Your task to perform on an android device: The video was playing slowly on the Vimeo app, therefore I want to increase the speed setting by 1.5x to watch it faster.
Image 0: 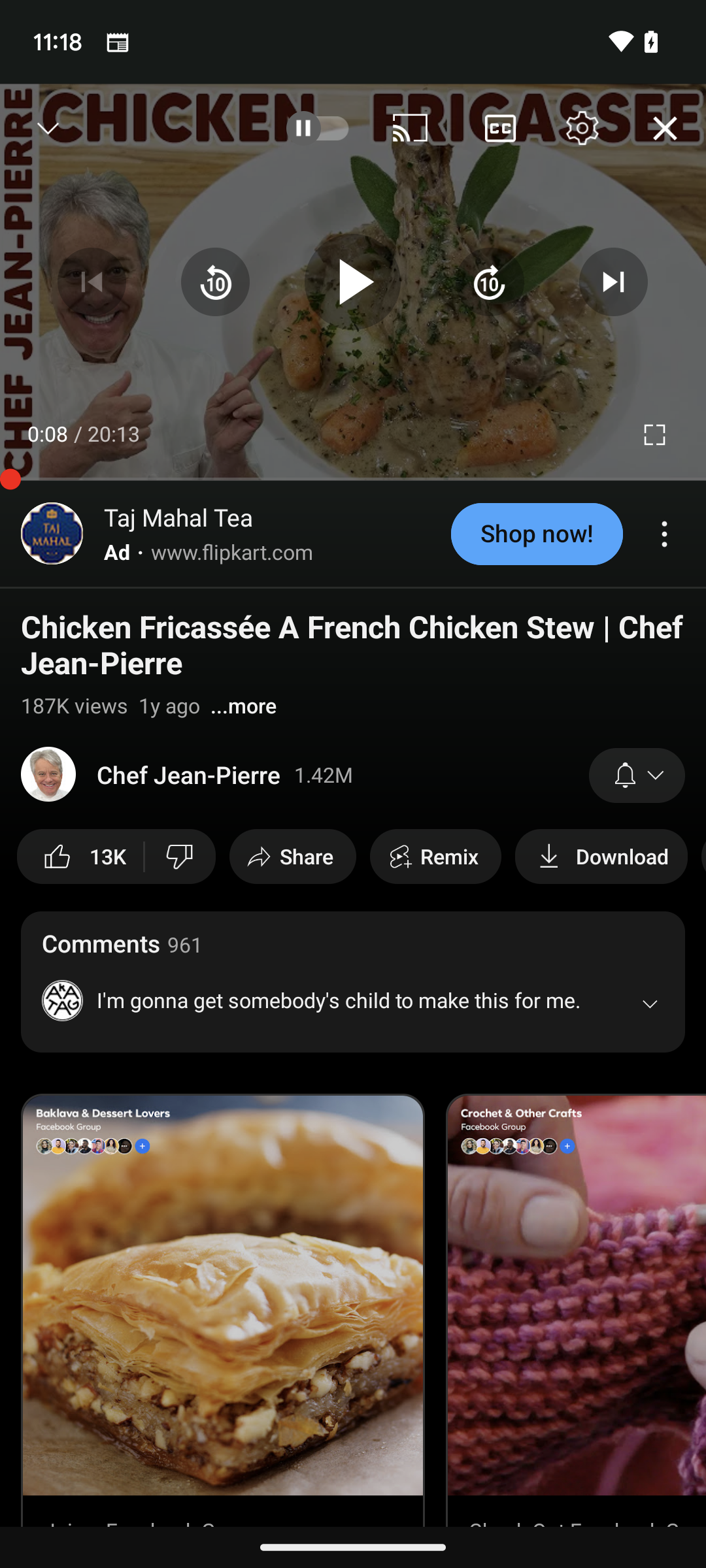
Open the Vimeo app
Step 0: open app "Vimeo"
Image 1: 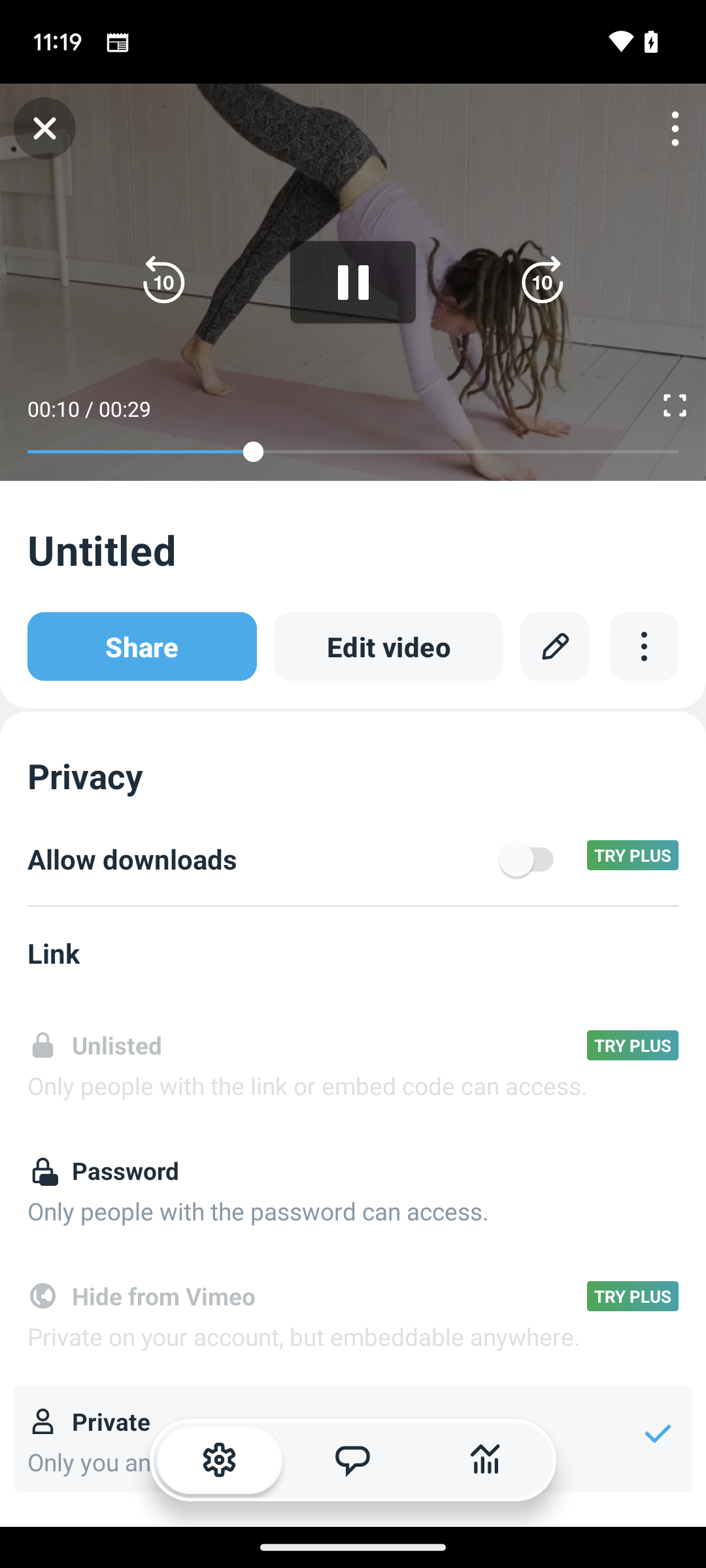
Click on the three dots at the top right of the screen
Step 1: click (675, 127)
Image 3: 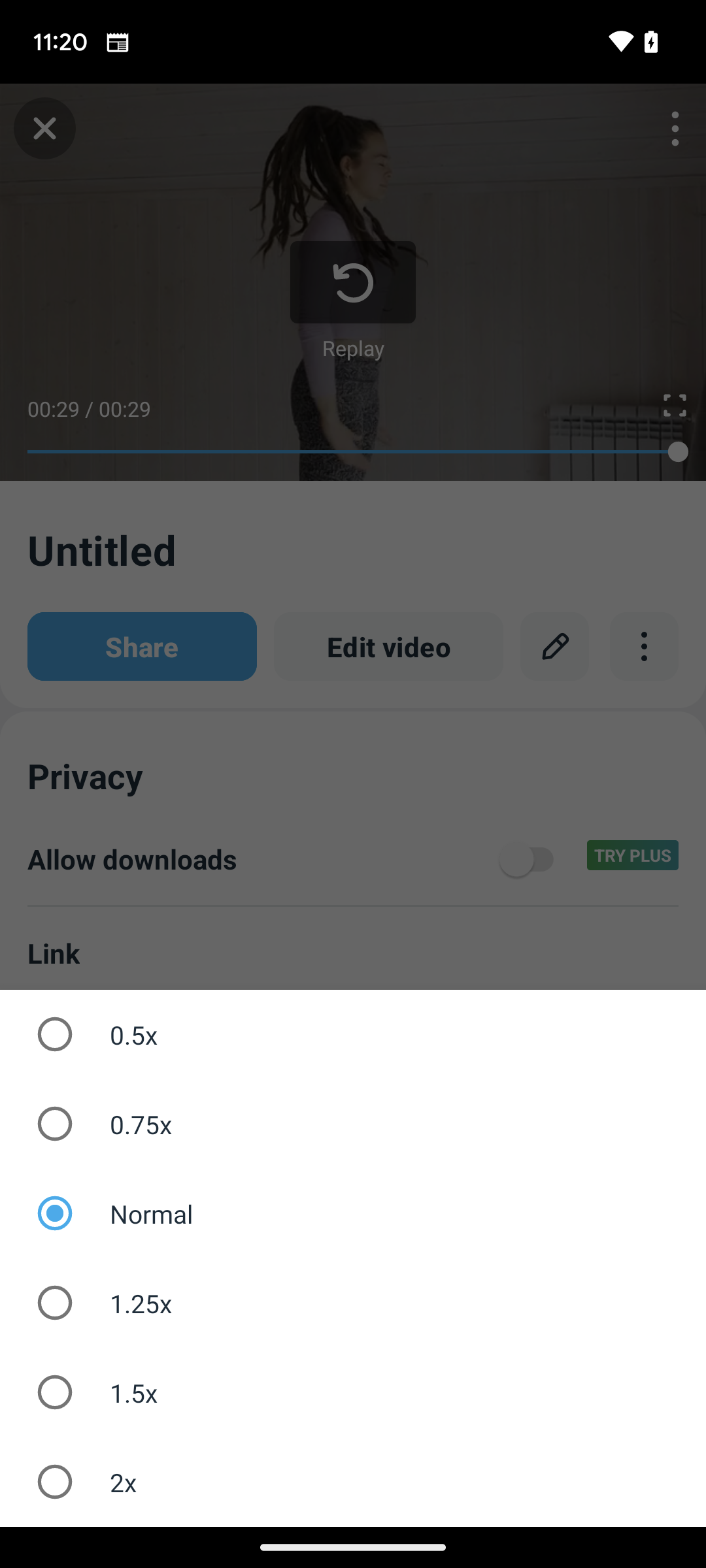
Click on the 1.5x speed
Step 3: click (353, 1392)